Your task to perform on an android device: I want to share the song Used to Love Love by Martin Garrix from the Hungama app to my friend Louis at his email address louiscanadian@gmail.com
Image 0: 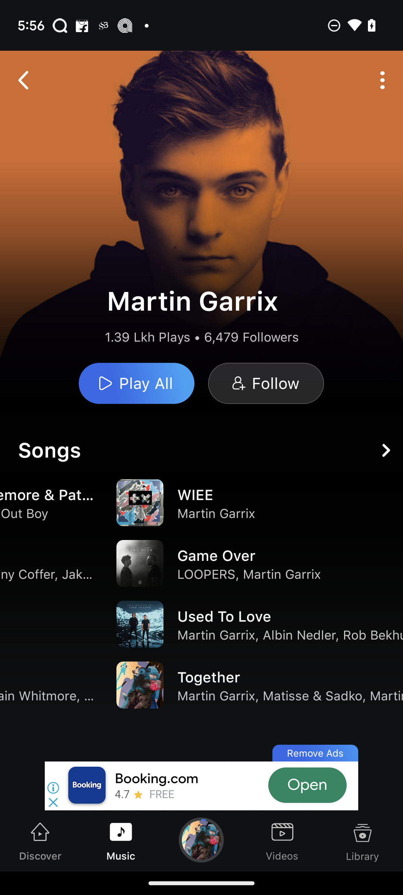
Click on the currently playing song icon on the bottom of the screen.
Step 0: click (201, 839)
Image 1: 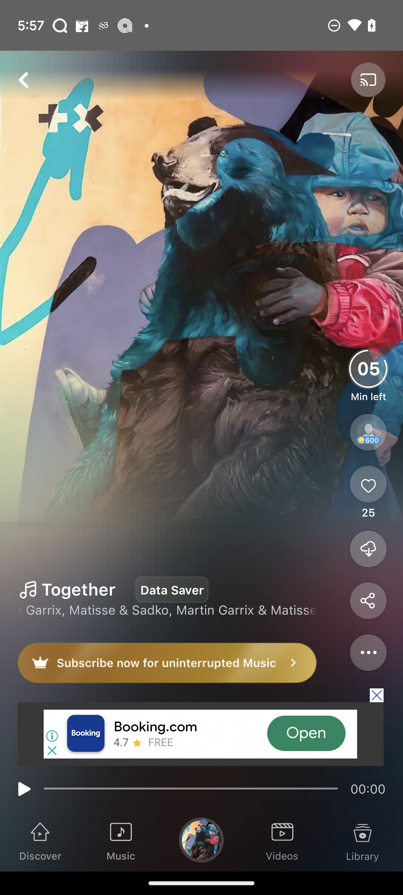
Click on the share icon.
Step 1: click (368, 600)
Image 3: 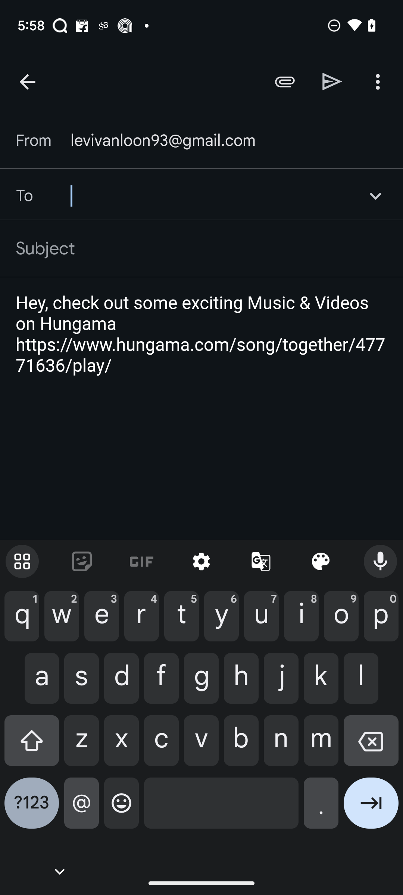
Enter louiscanadian@gmail.com in the "To" text field.
Step 3: type "louiscanadian@gmail.com"